Your task to perform on an android device: Add the top-rated Hye goat milk powder milkshake to the cart on the Snapdeal app.
Image 0: 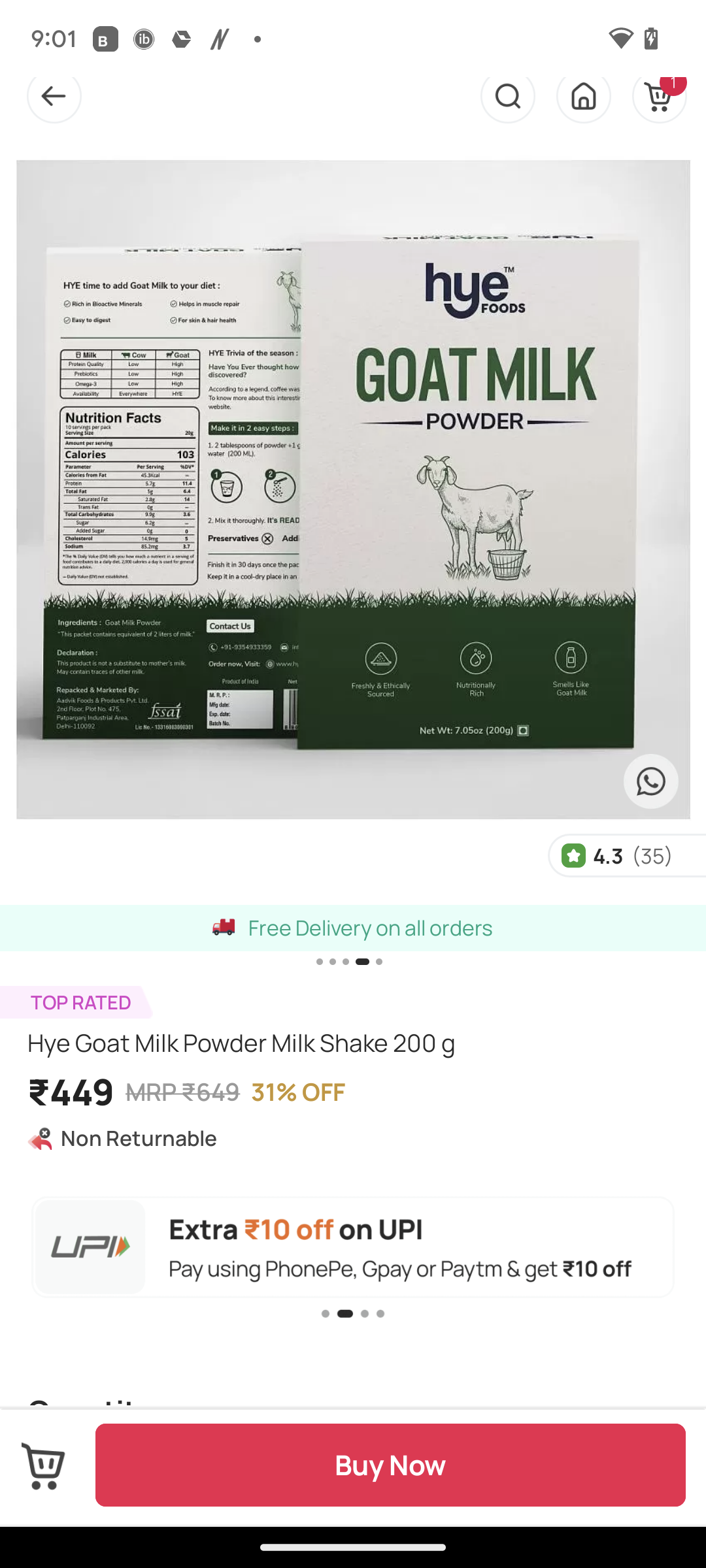
Click on the cart icon at the bottom left corner of the screen.
Step 0: click (55, 1462)